Your task to perform on an android device: I want to view the bus schedule from London to Salisbury.
Image 0: 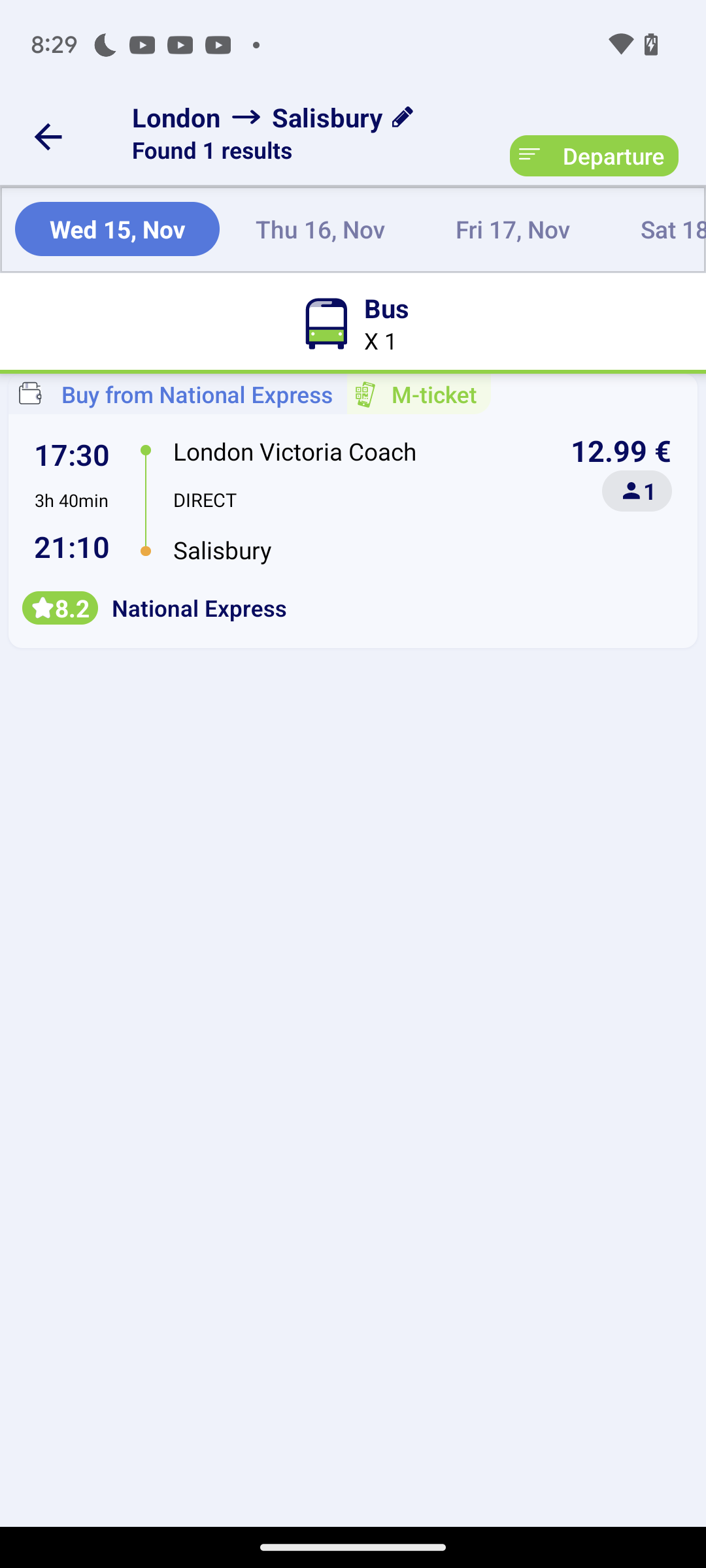
Click on first option
Step 0: click (297, 450)